Your task to perform on an android device: I want to open the Just Stay Away book so I can look at the preview of the book on the Amazon Kindle app.
Image 0: 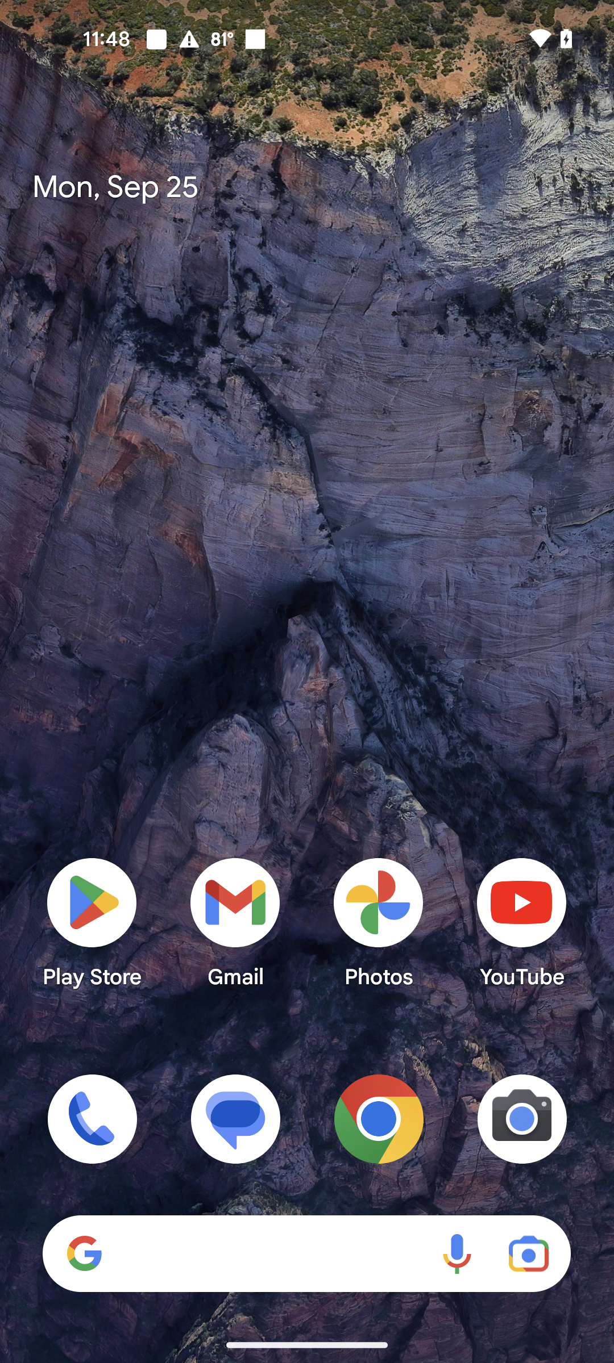
Open the Amazon Kindle app
Step 0: open app "Kindle"
Image 1: 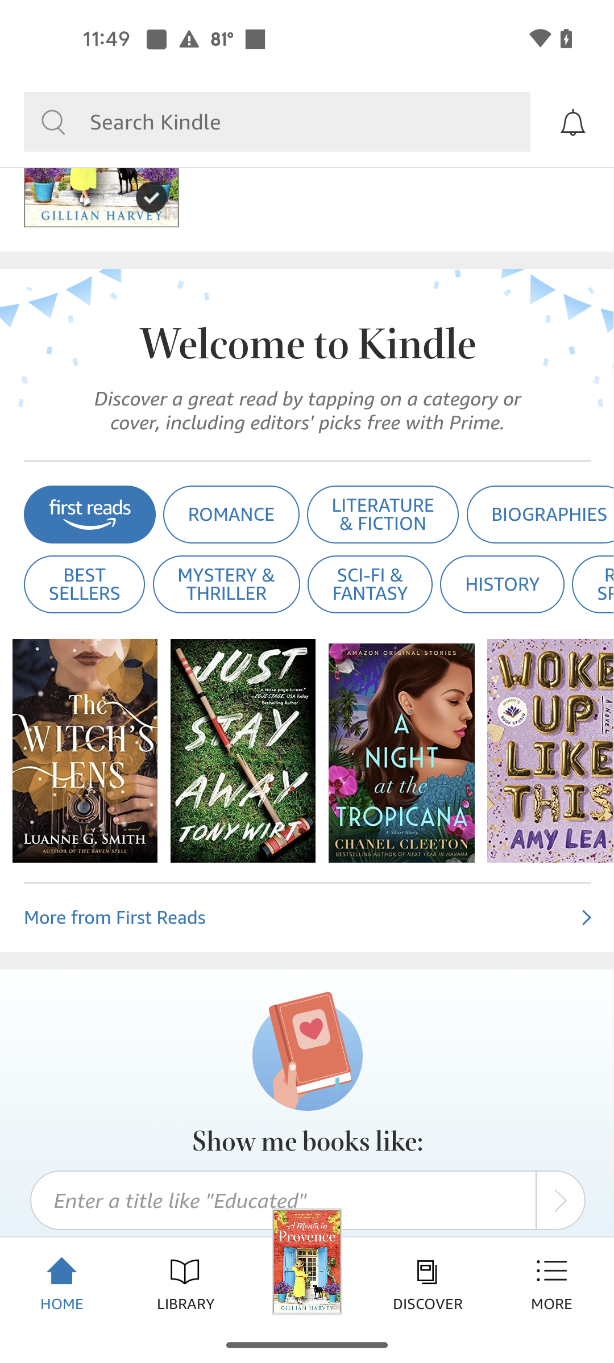
Open the Just Stay Away Book
Step 1: click (243, 751)